Your task to perform on an android device: I want to Forward an email to my husband’s mail id hannaiversen@gmail.com
Image 0: 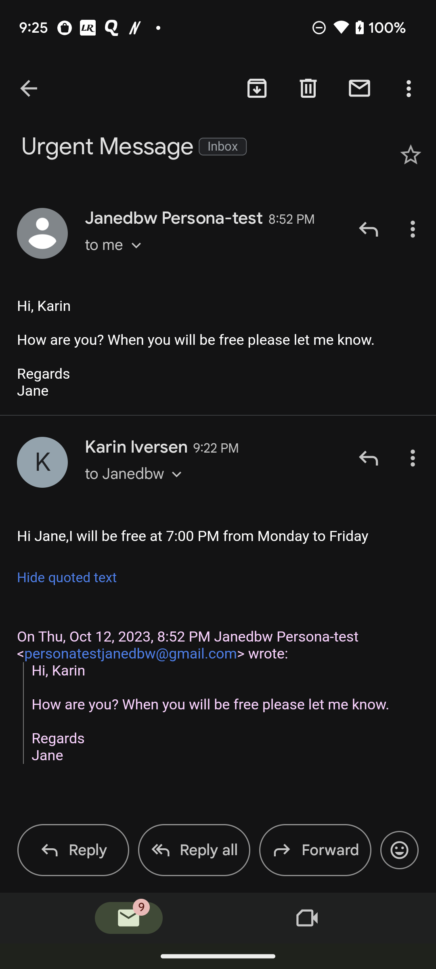
Click on the Forward at the bottom right of he screen
Step 0: click (218, 853)
Image 1: 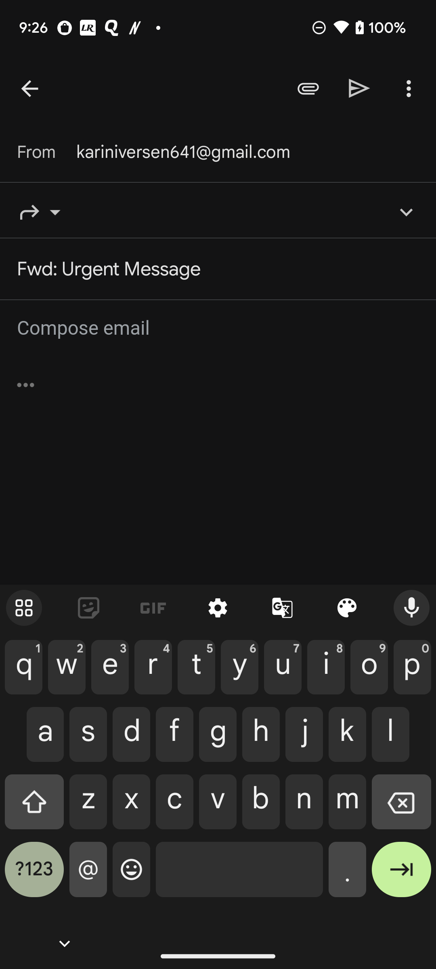
Type  hannaiversen@gmail.com in to bar
Step 1: type "hannaiversen@gmail.com"
Image 2: 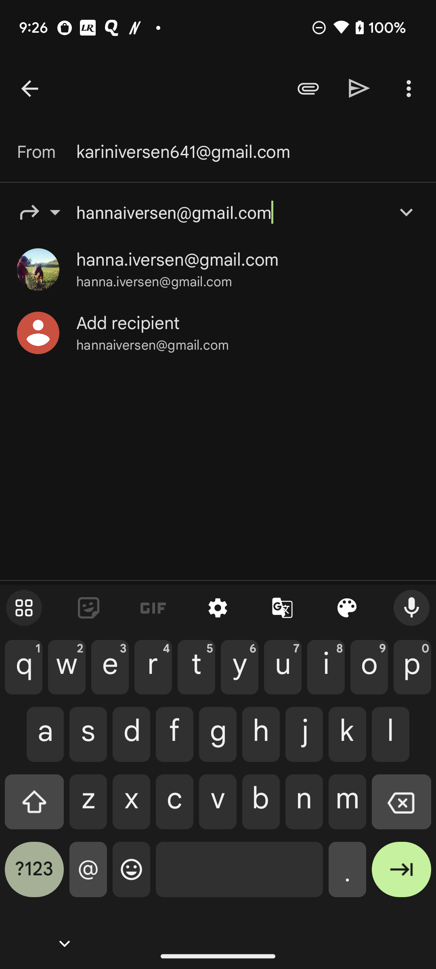
Click on the second Suggested name 
Step 2: click (152, 345)
Image 3: 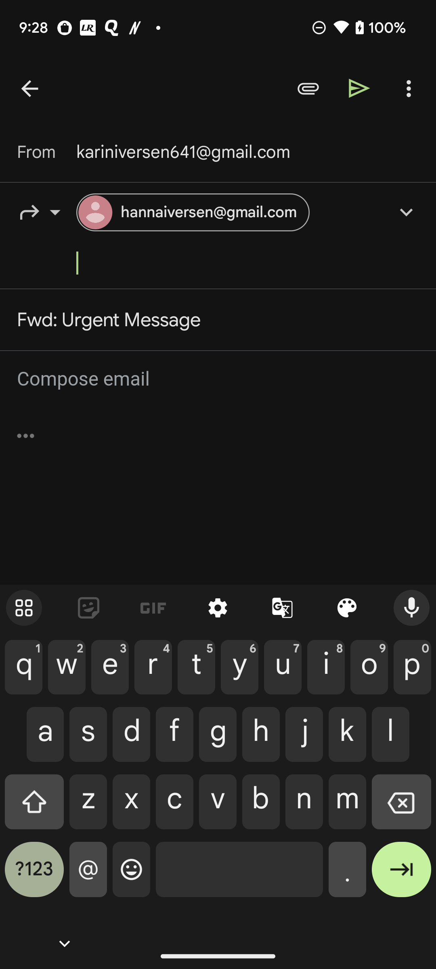
Click on the right arrow icon at the top of the screen
Step 3: click (359, 88)